Your task to perform on an android device: Open the OpenWeather app, Configure the current location in the app
Image 0: 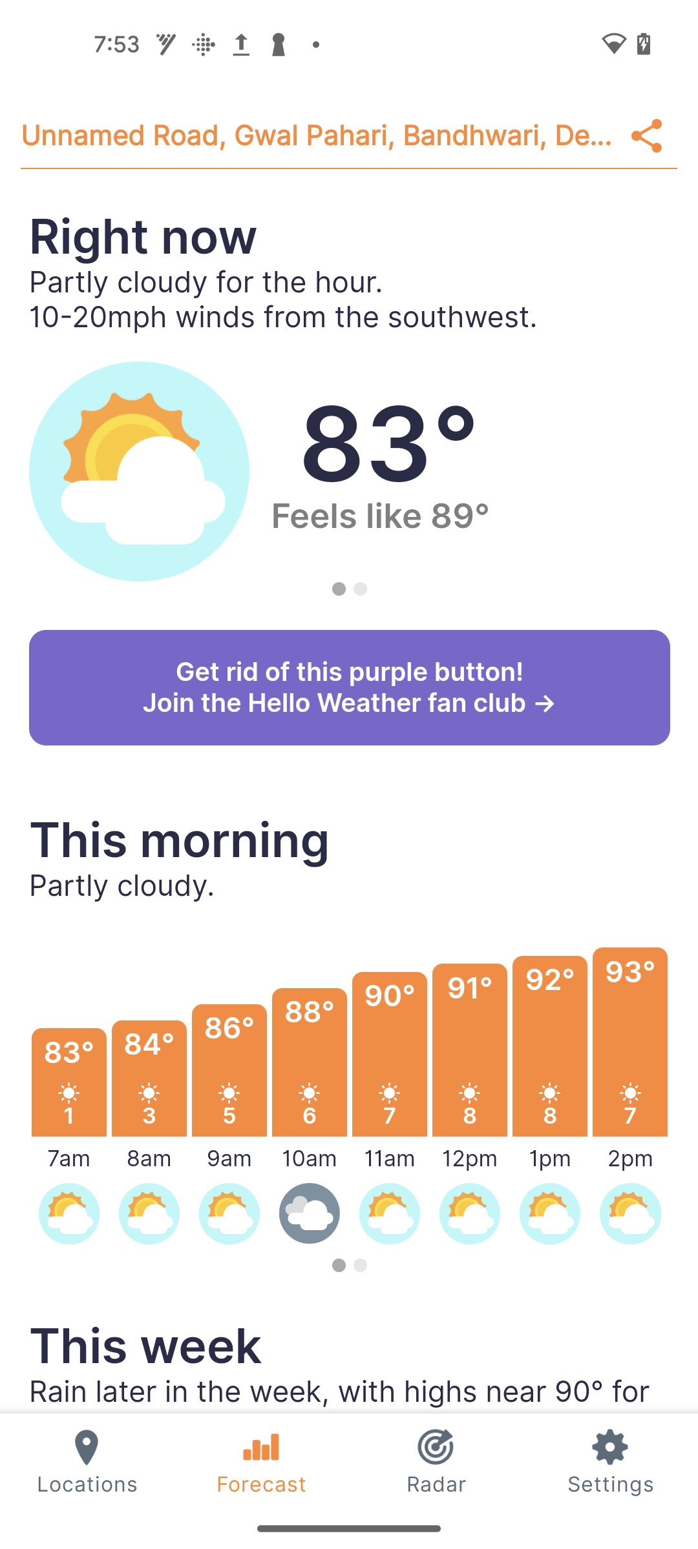
Open the OpenWeather app
Step 0: open app "OpenWeather"
Image 1: 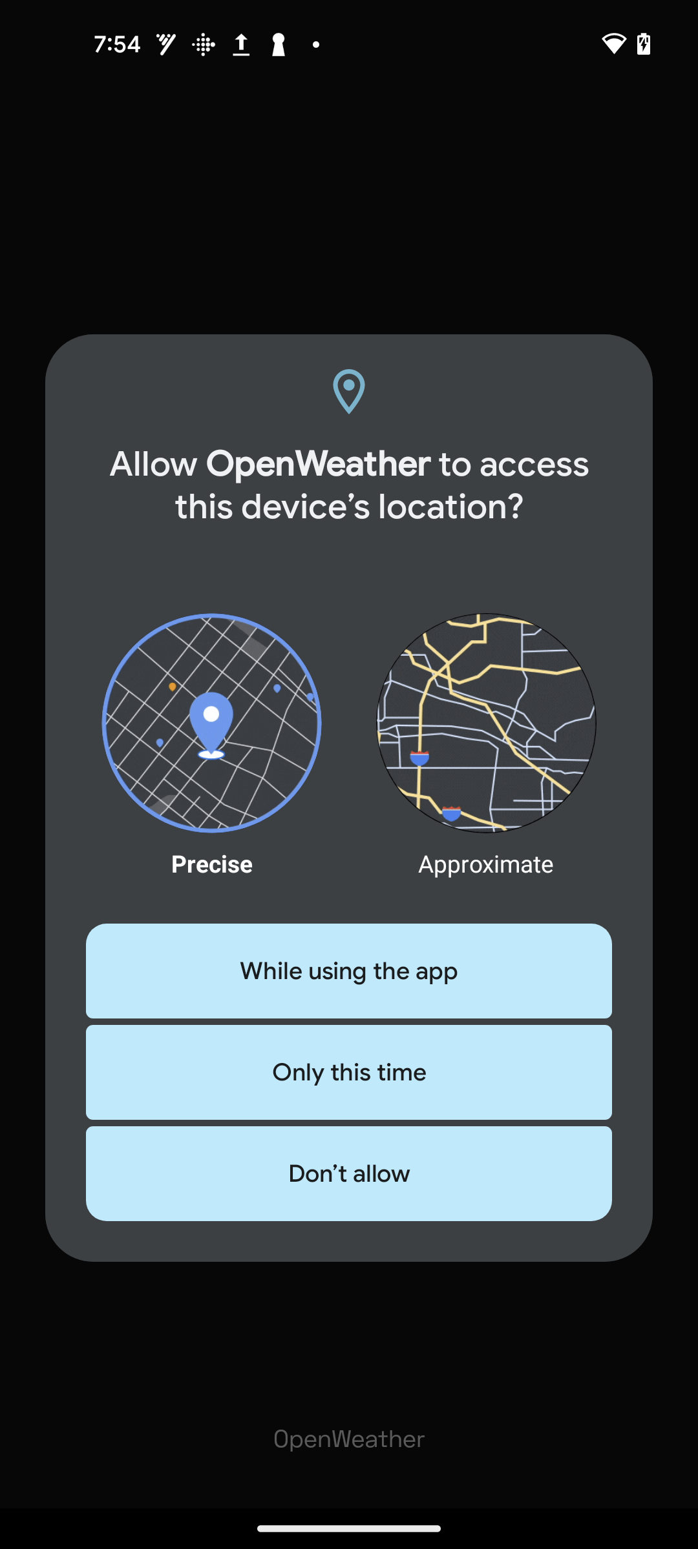
Click on the While using the app
Step 1: click (349, 971)